Your task to perform on an android device: I think i should go hiking. I am interested to know the current situation. show me the geographical map in 1Weather app
Image 0: 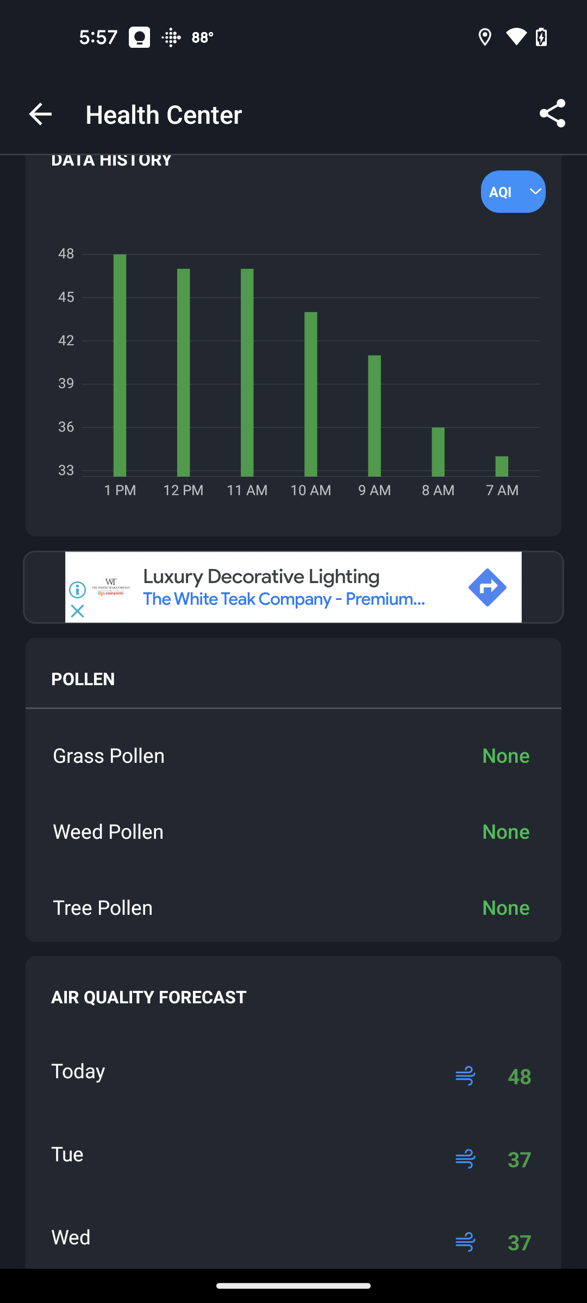
Go back to previous page
Step 0: press back button
Image 2: 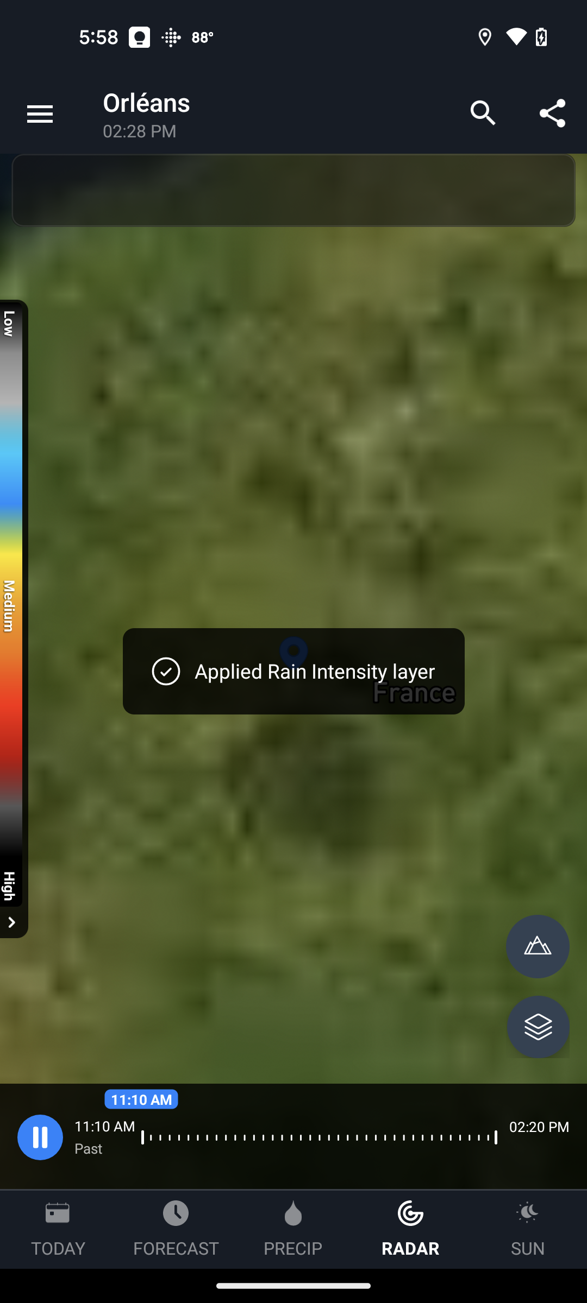
Click on the RADAR at the bottom of the screen
Step 2: wait